Your task to perform on an android device: I already had this brand of kitchen table top, Ultima, so now I want to shop for the coral white brand
Image 1: 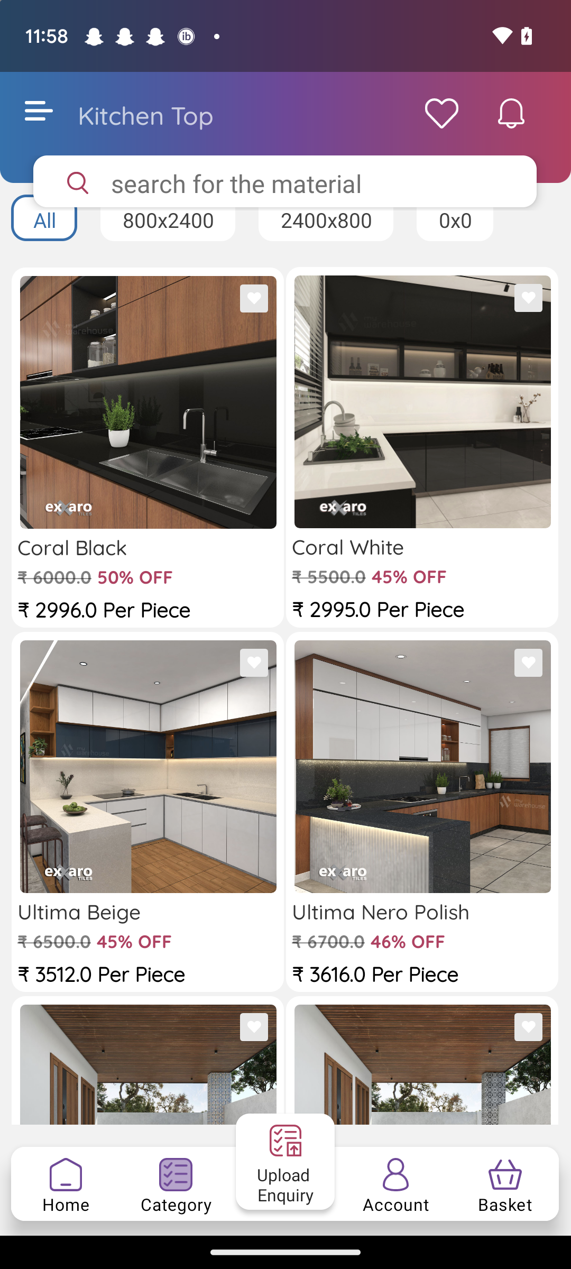
Click on the coral white brand
Step 1: click (474, 429)